Your task to perform on an android device: Open the HelloTalk app and start the HT voiceroom chat
Image 0: 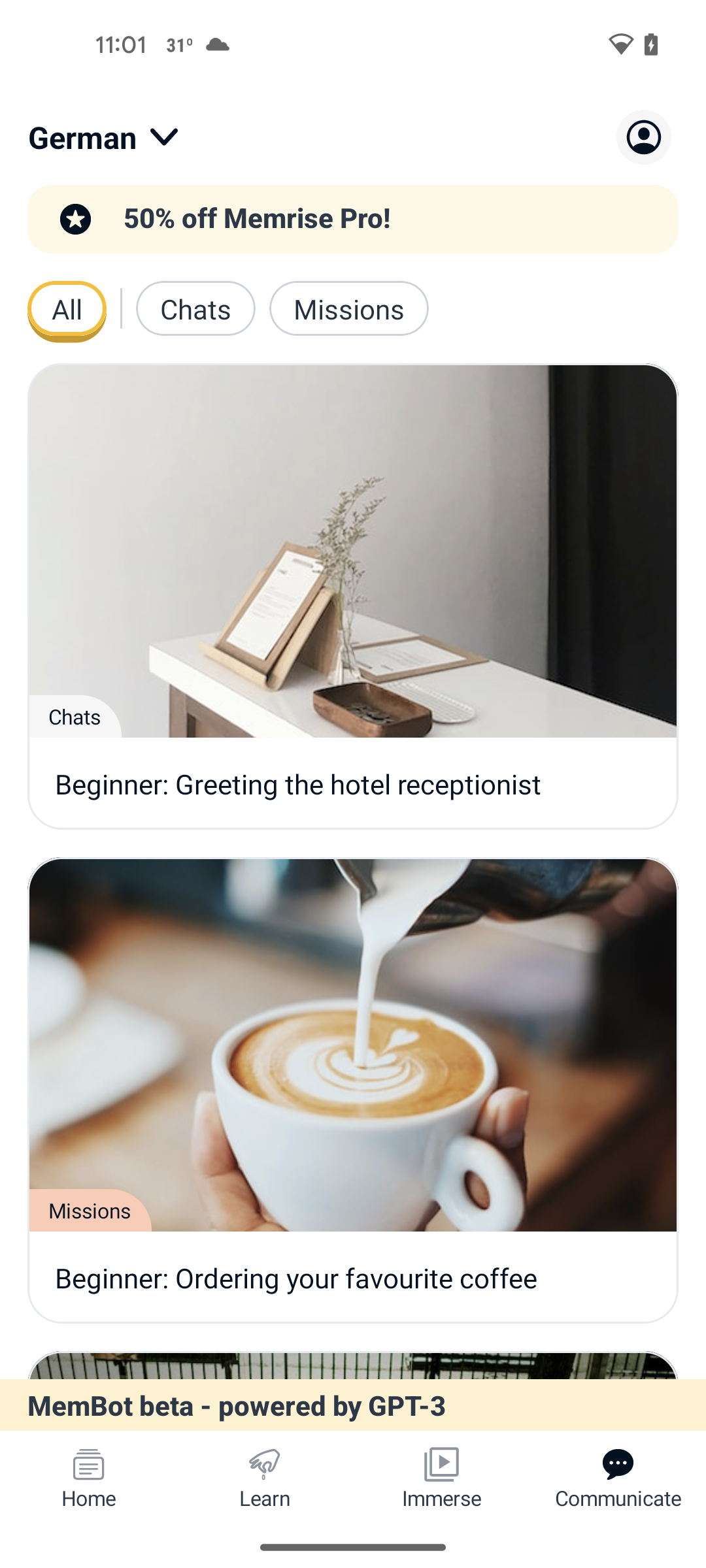
Open the HelloTalk app
Step 0: open app "HelloTalk"
Image 1: 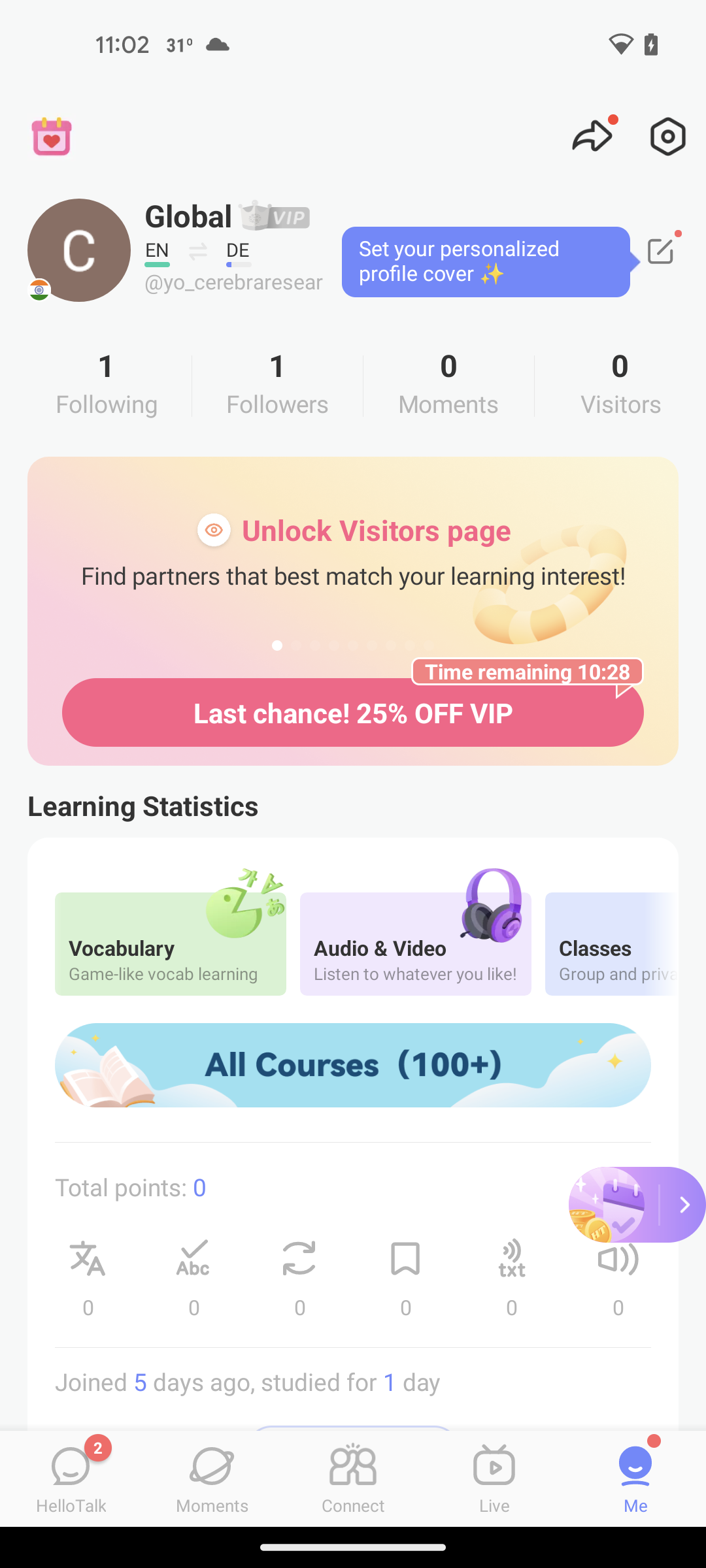
click on HelloTalk tab
Step 1: click (71, 1466)
Image 2: 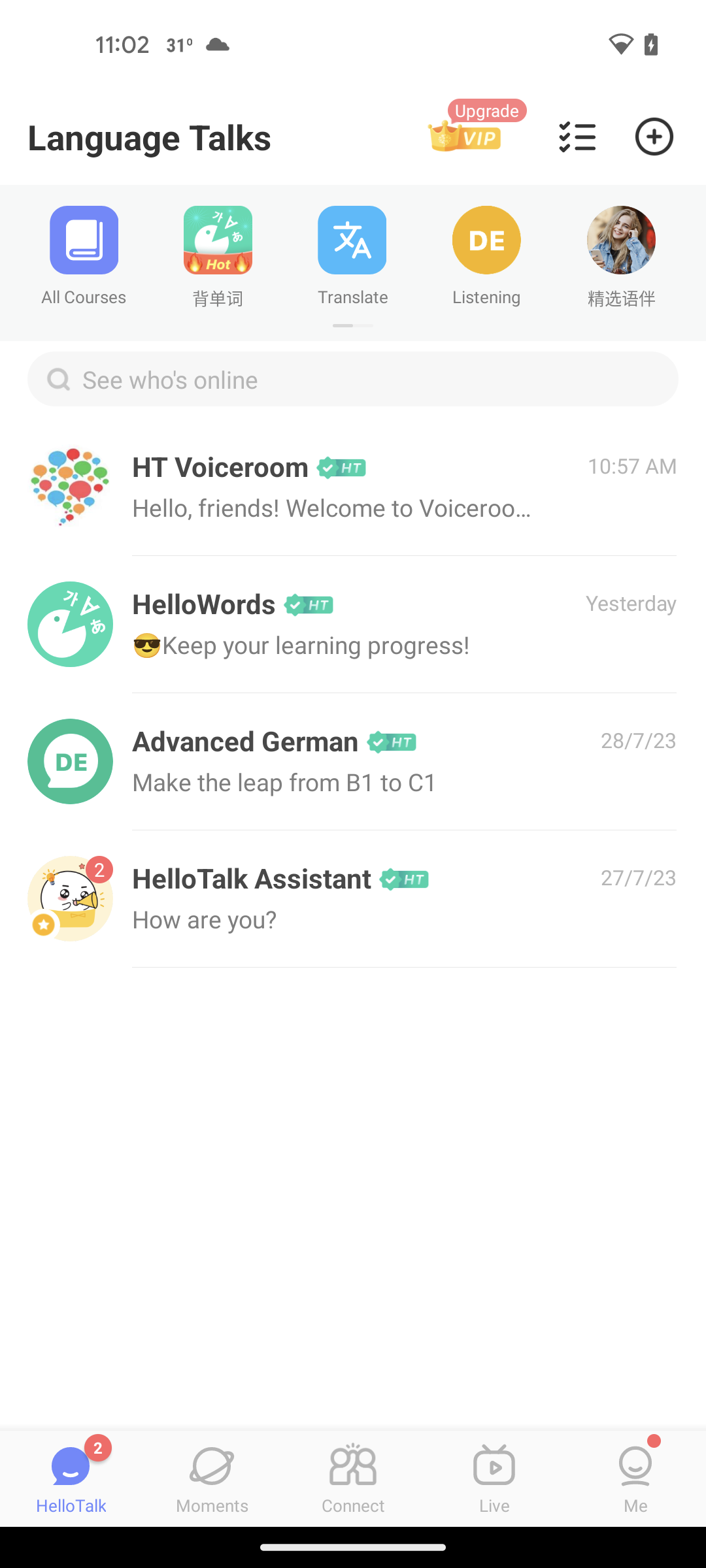
click on HT Voiceroom
Step 2: click (220, 467)